Your task to perform on an android device: I want to share my workout progress report to my friend karin.iversen@example.com using gmail
Image 0: 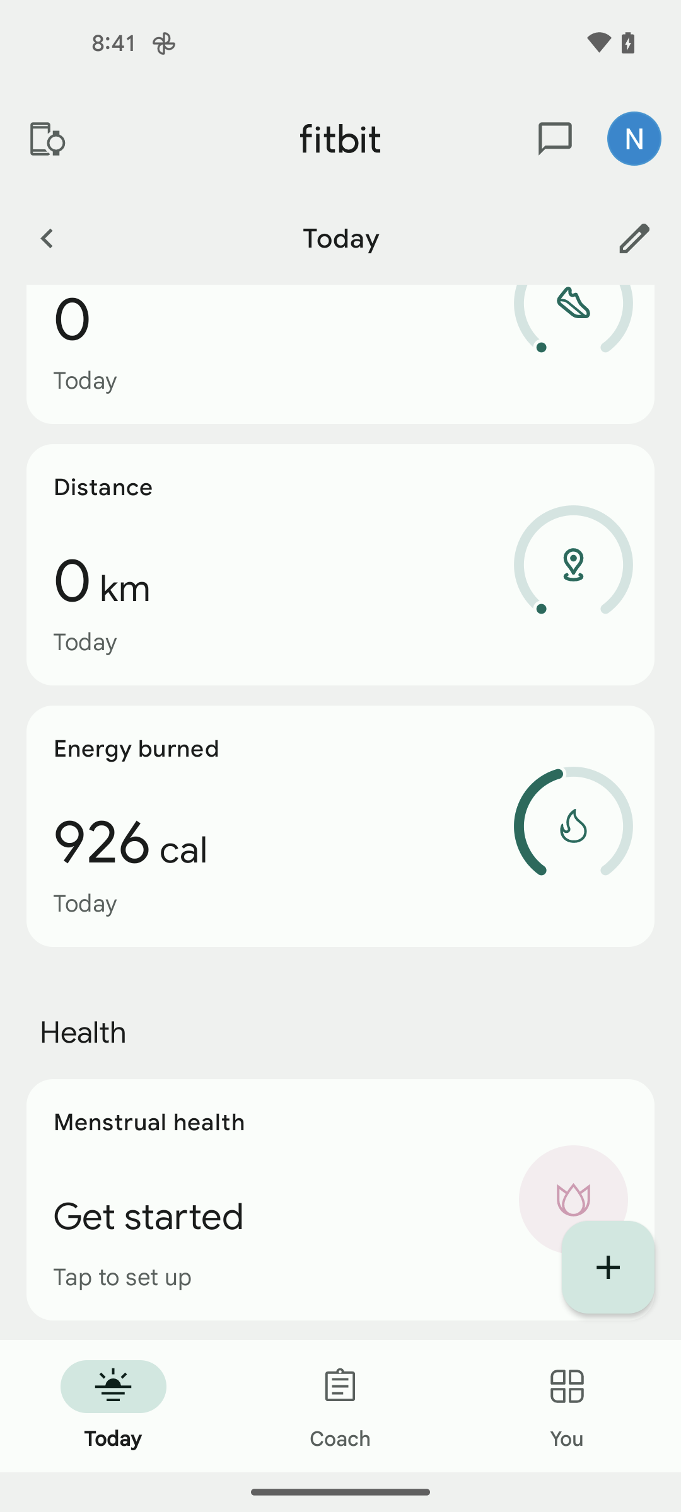
Swipe down to view the workout option
Step 0: scroll up
Image 1: 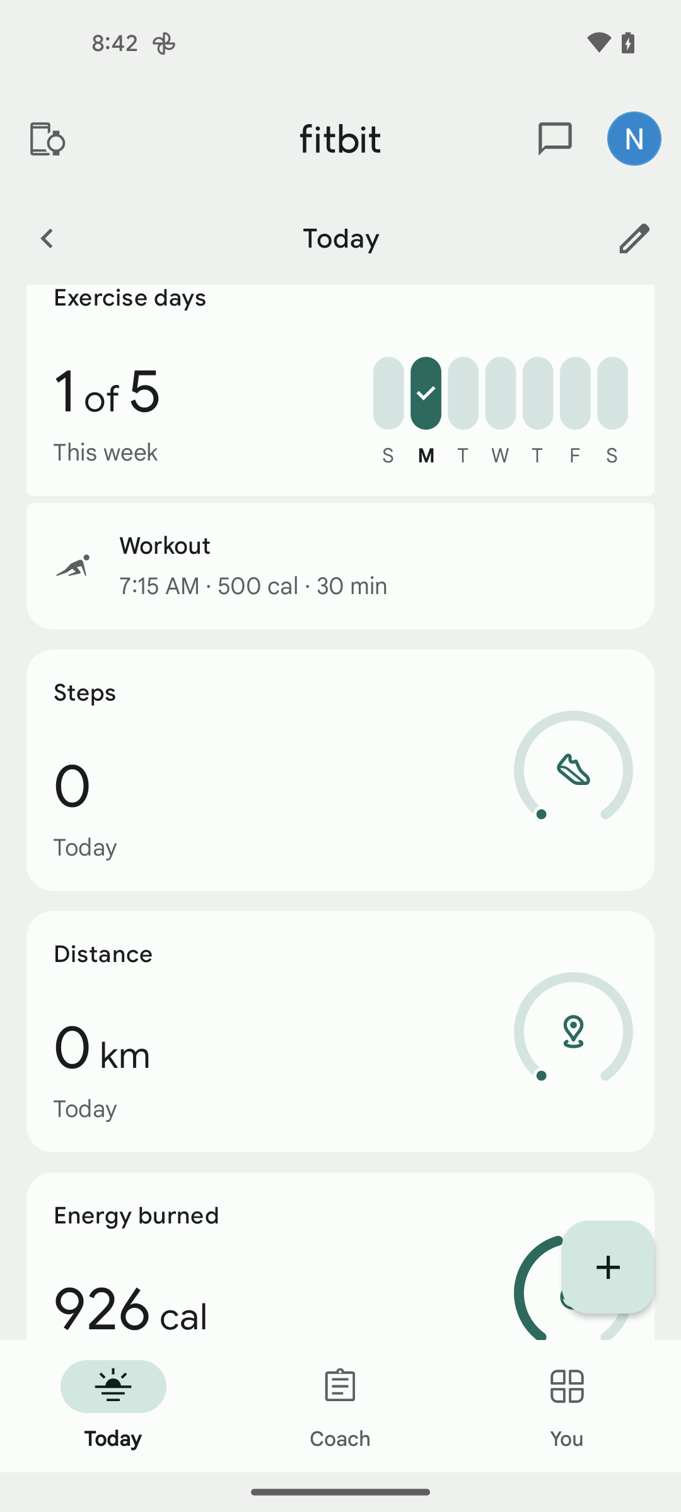
Tap on the workout option
Step 1: click (340, 566)
Image 2: 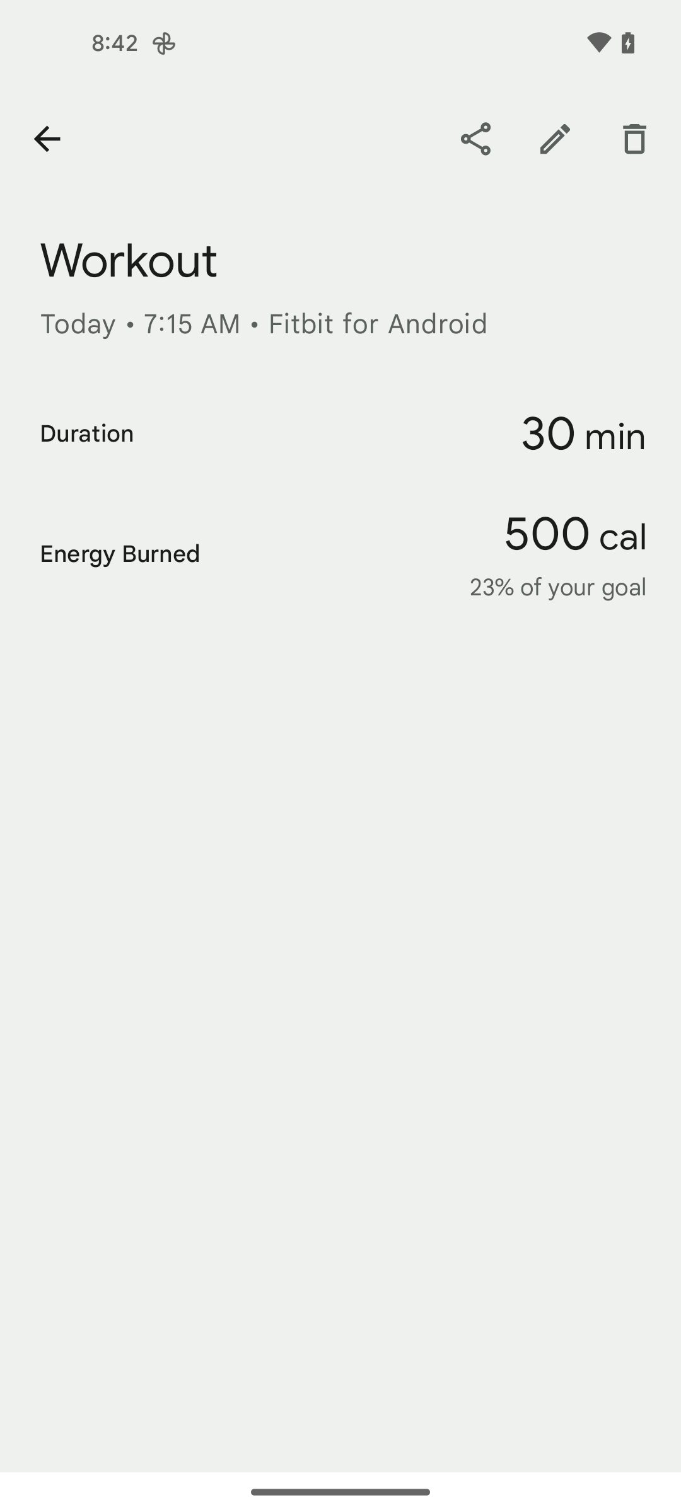
Tap on the share icon
Step 2: click (475, 139)
Image 3: 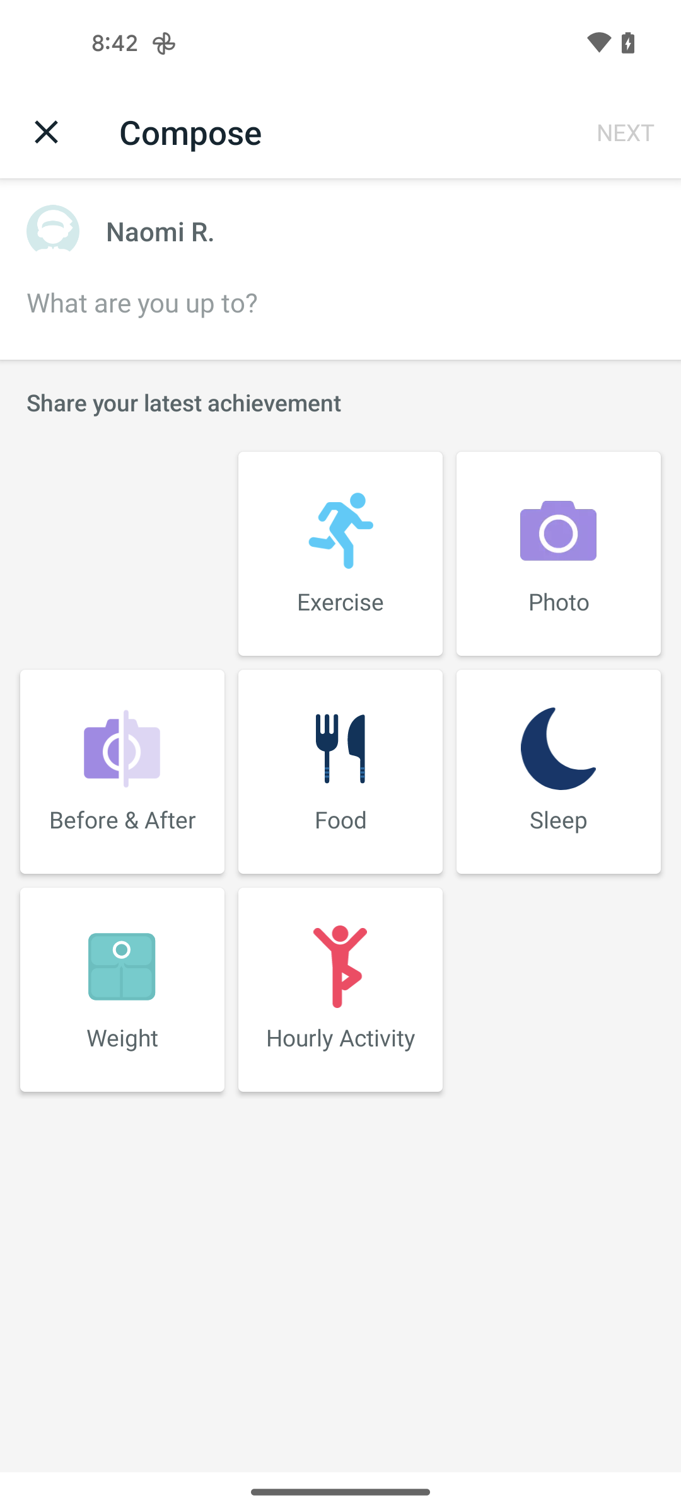
Click on the exercise option
Step 3: click (339, 530)
Image 4: 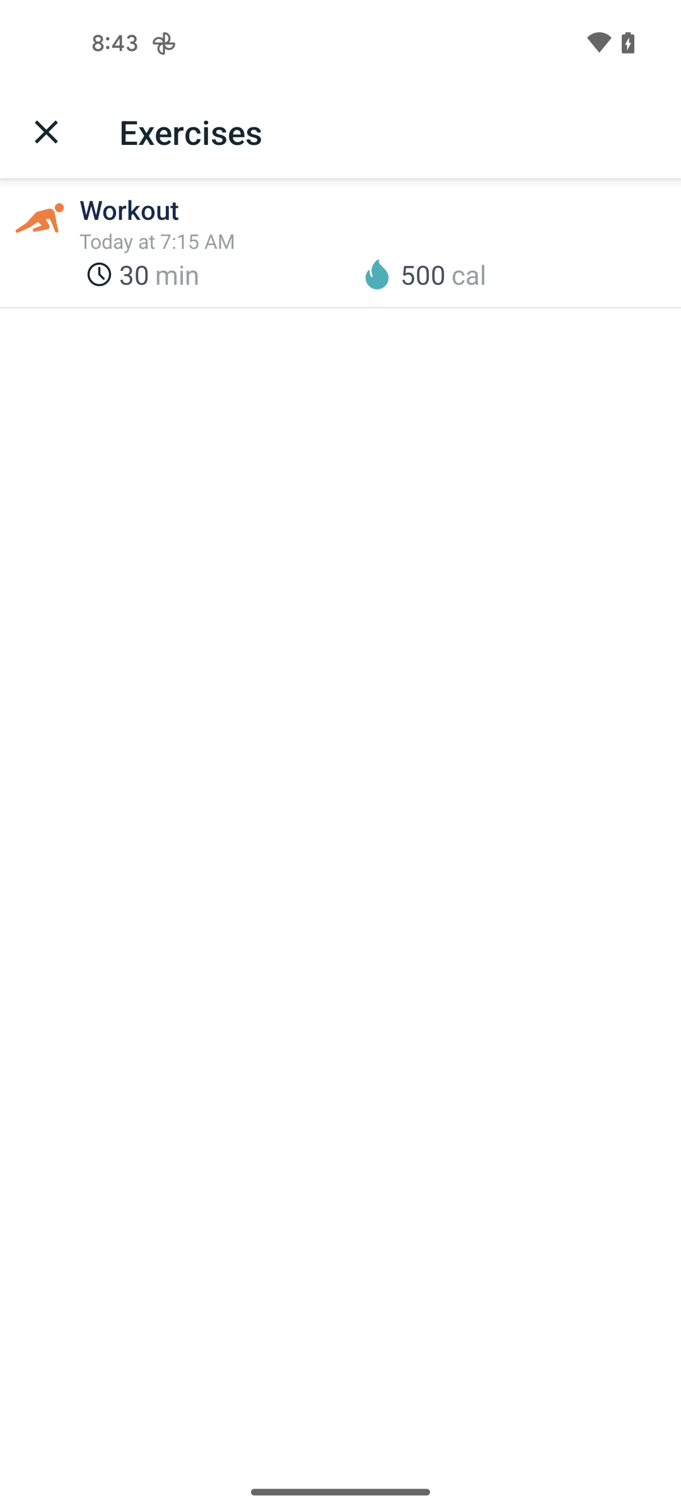
Tap on the workout
Step 4: click (360, 209)
Image 5: 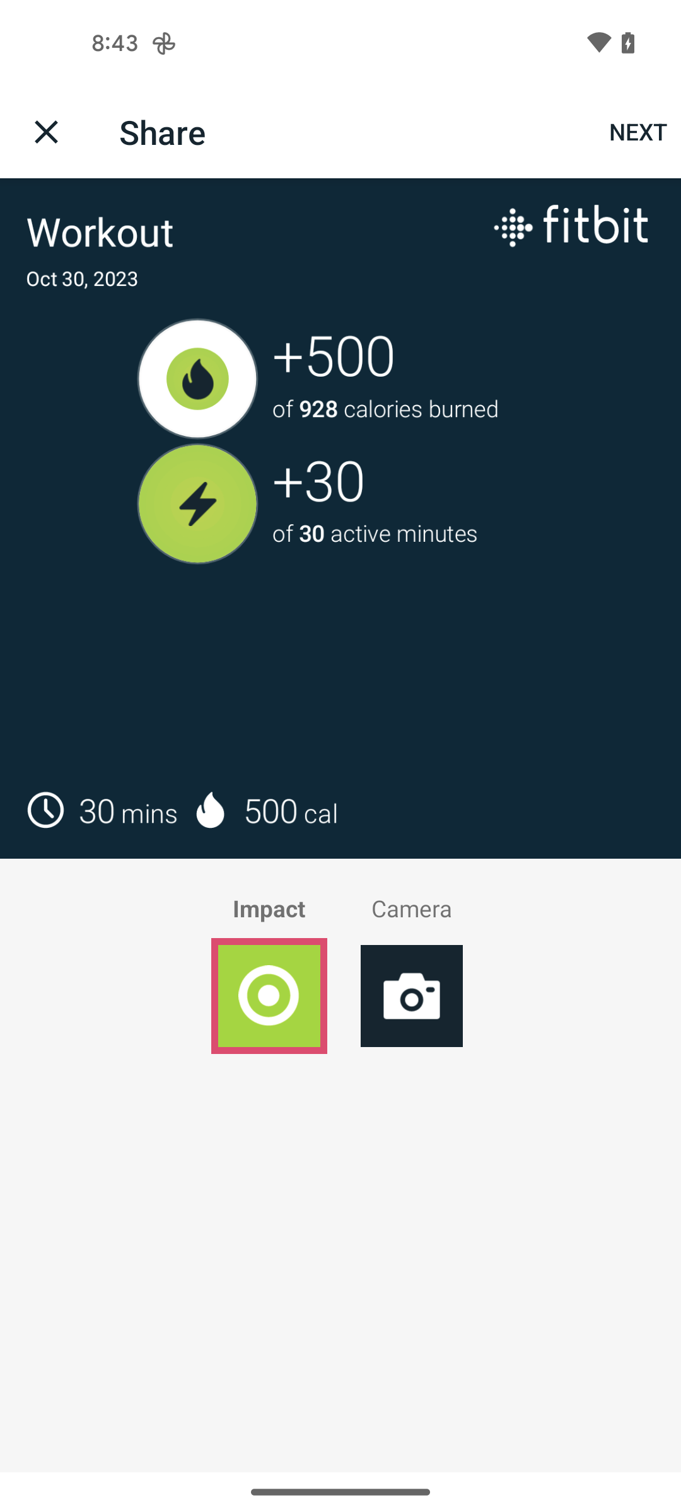
Tap on the next option
Step 5: click (638, 132)
Image 6: 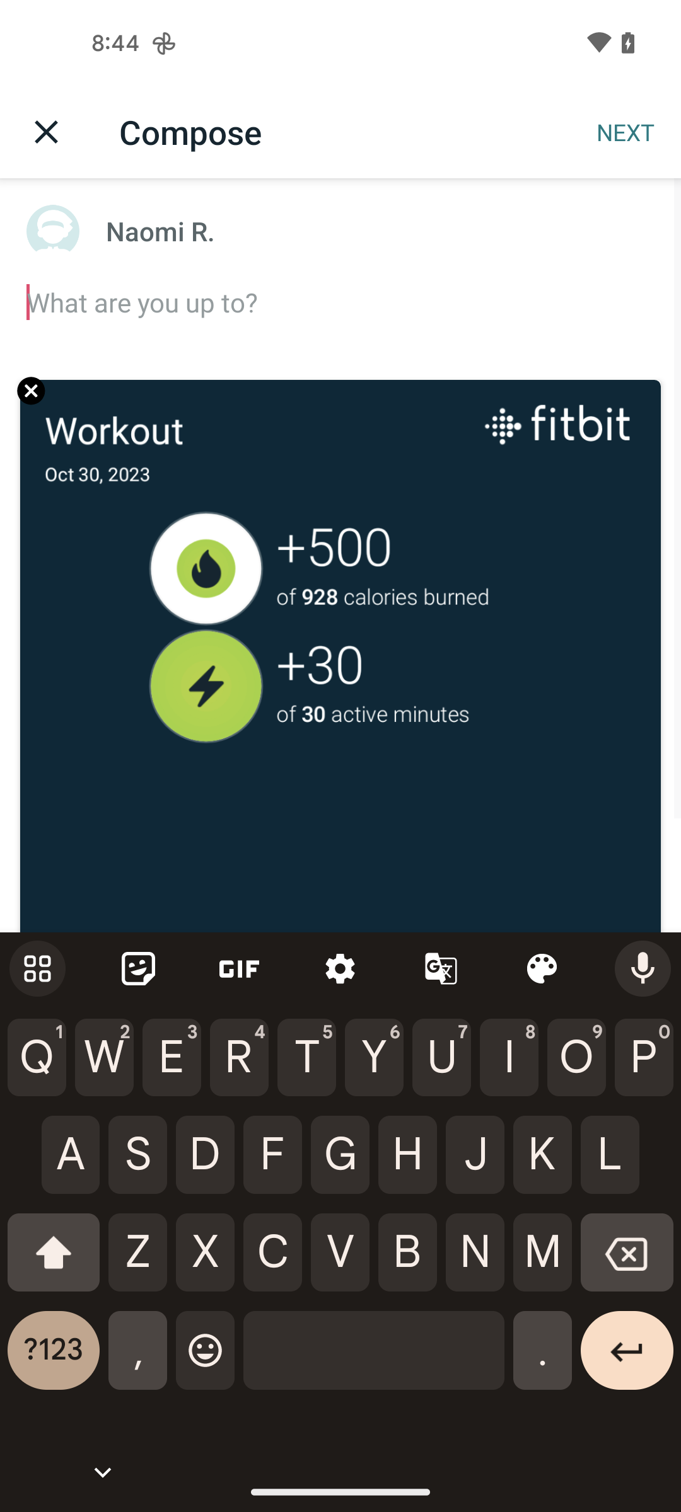
Tap on the next option
Step 6: click (625, 132)
Image 7: 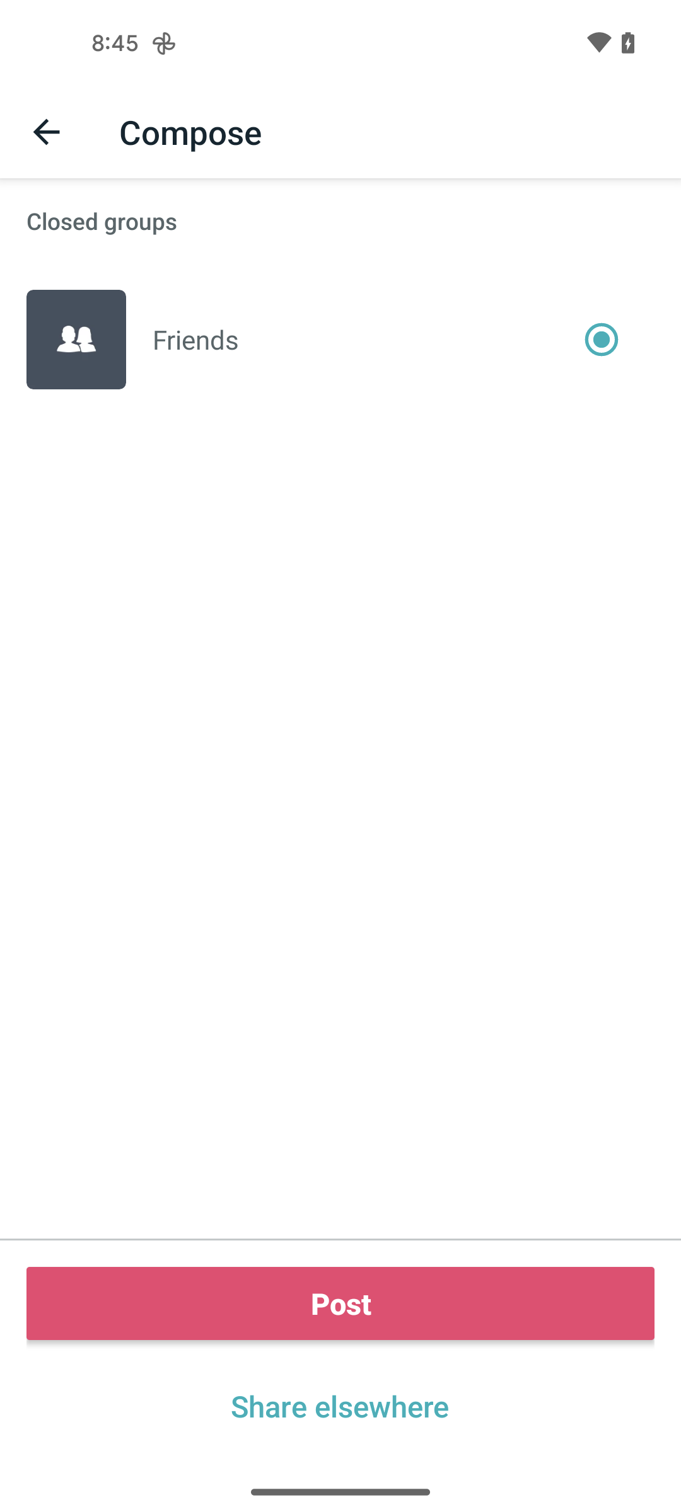
Click on the share elsewhere option
Step 7: click (340, 1406)
Image 8: 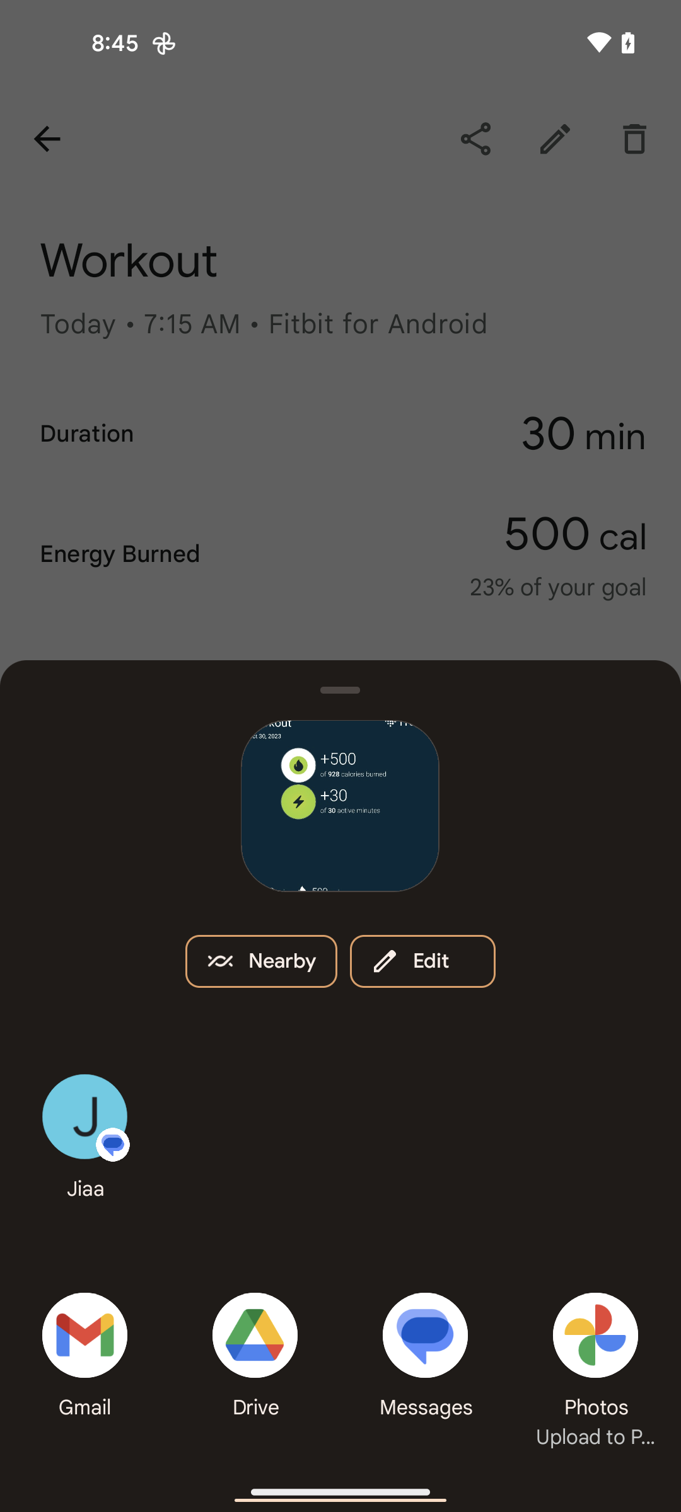
Click on the gmail option
Step 8: click (84, 1335)
Image 9: 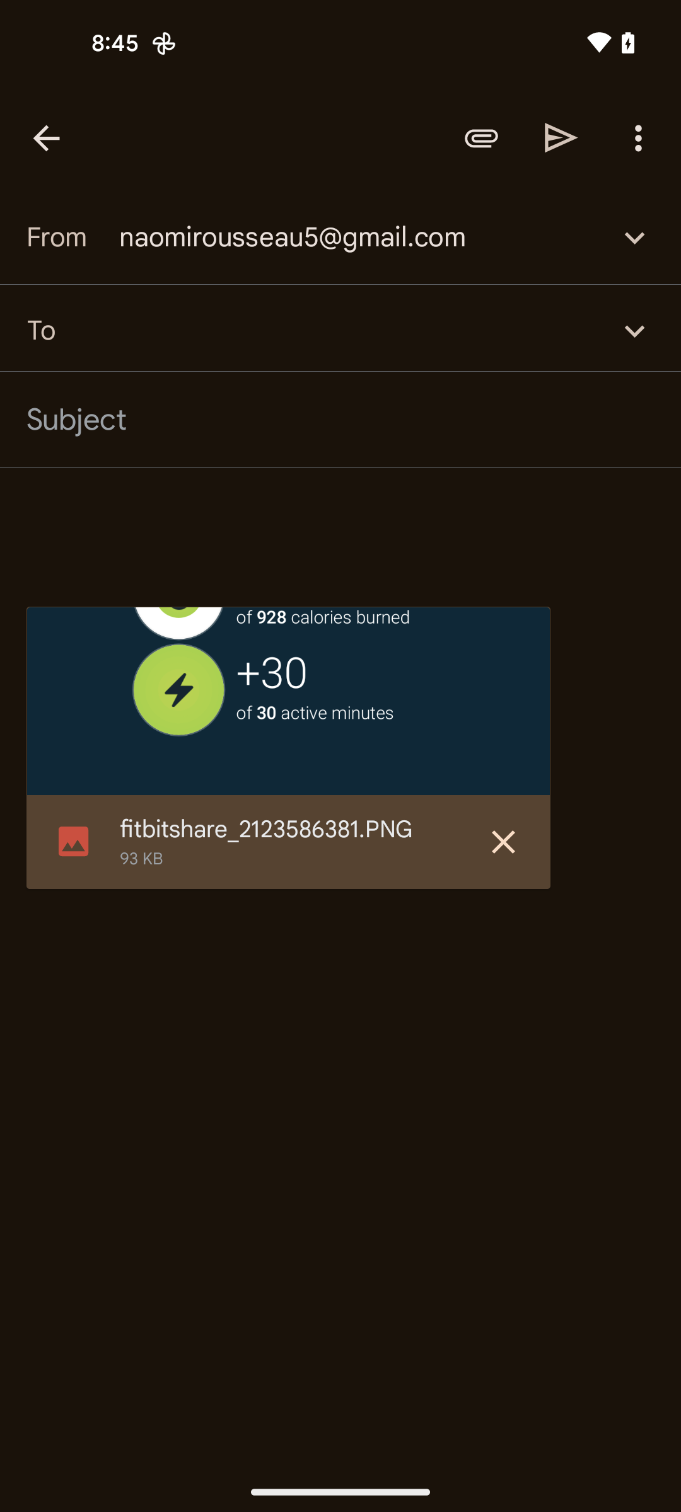
Search the recipient address karin.iversen@example.com
Step 9: type "karin.iversen@example.com"
Image 10: 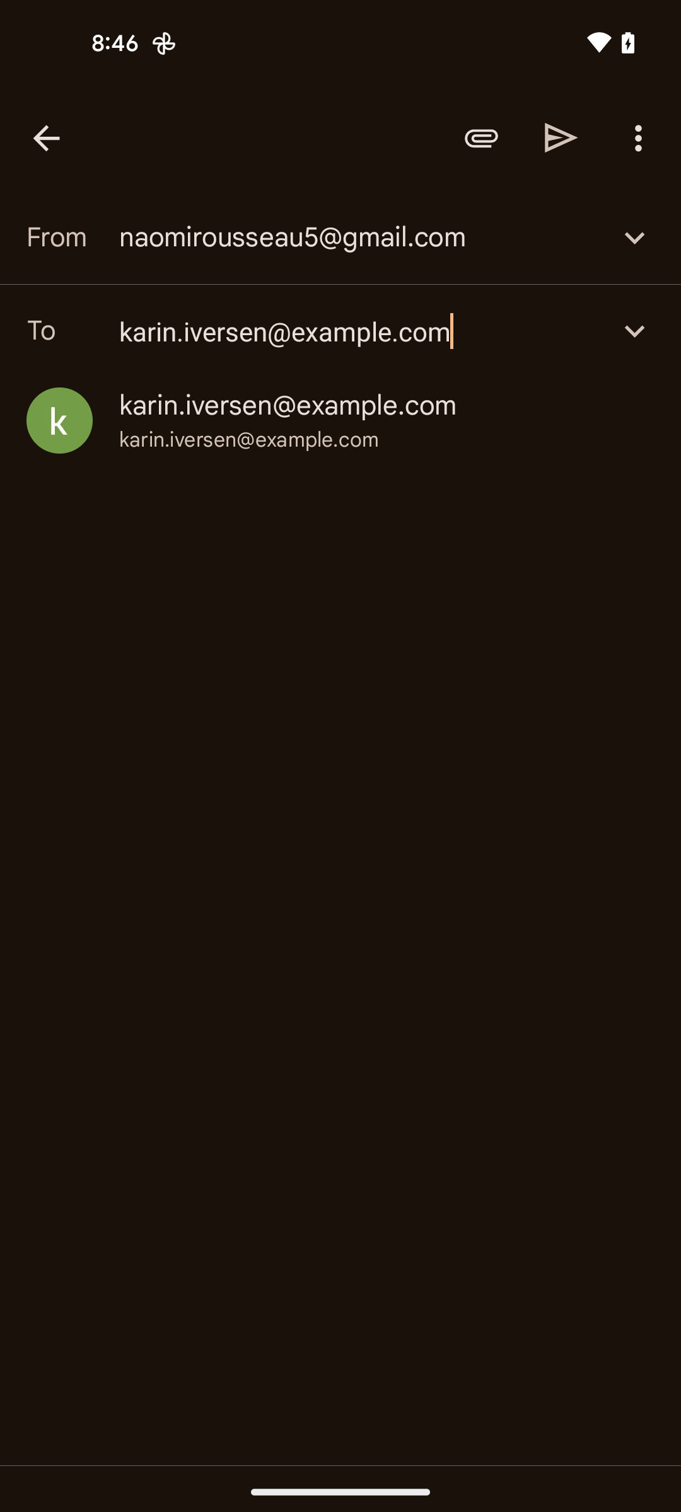
Tap on the send icon at the top of the screen
Step 10: click (561, 137)